Your task to perform on an android device: I want to increase the text size in the Kindle app to read it clearly.
Image 0: 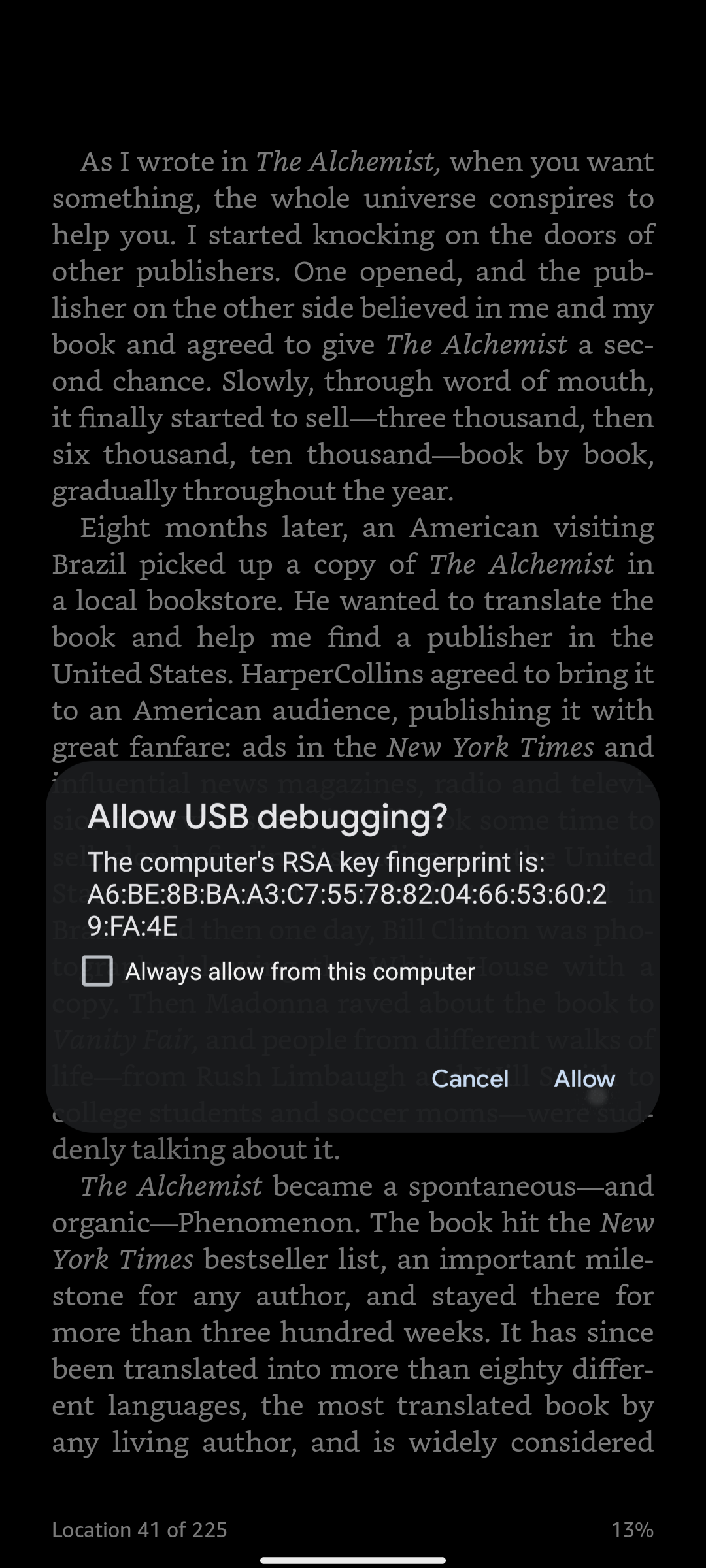
Step 0: wait
Image 1: 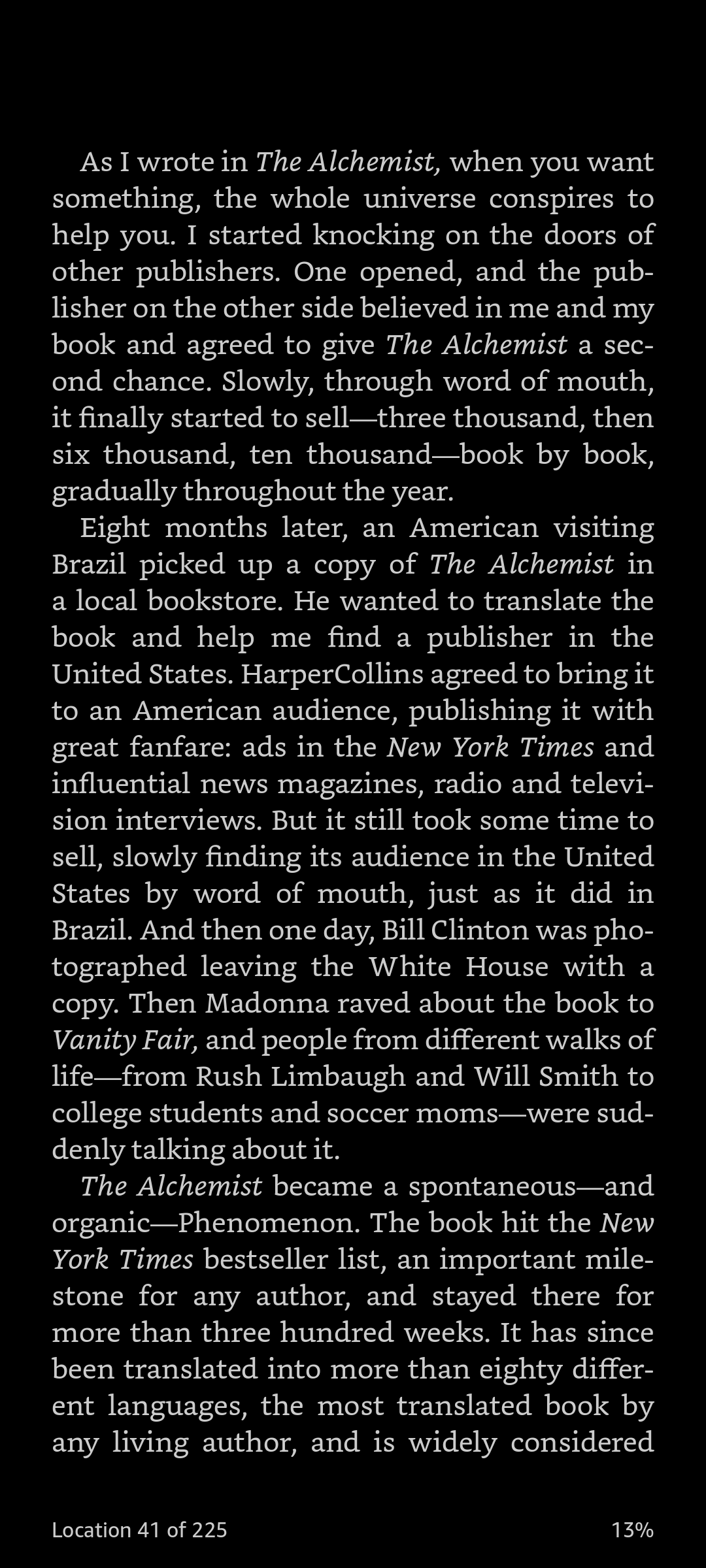
Click anywhere on the screen to view more options.
Step 1: click (353, 784)
Image 2: 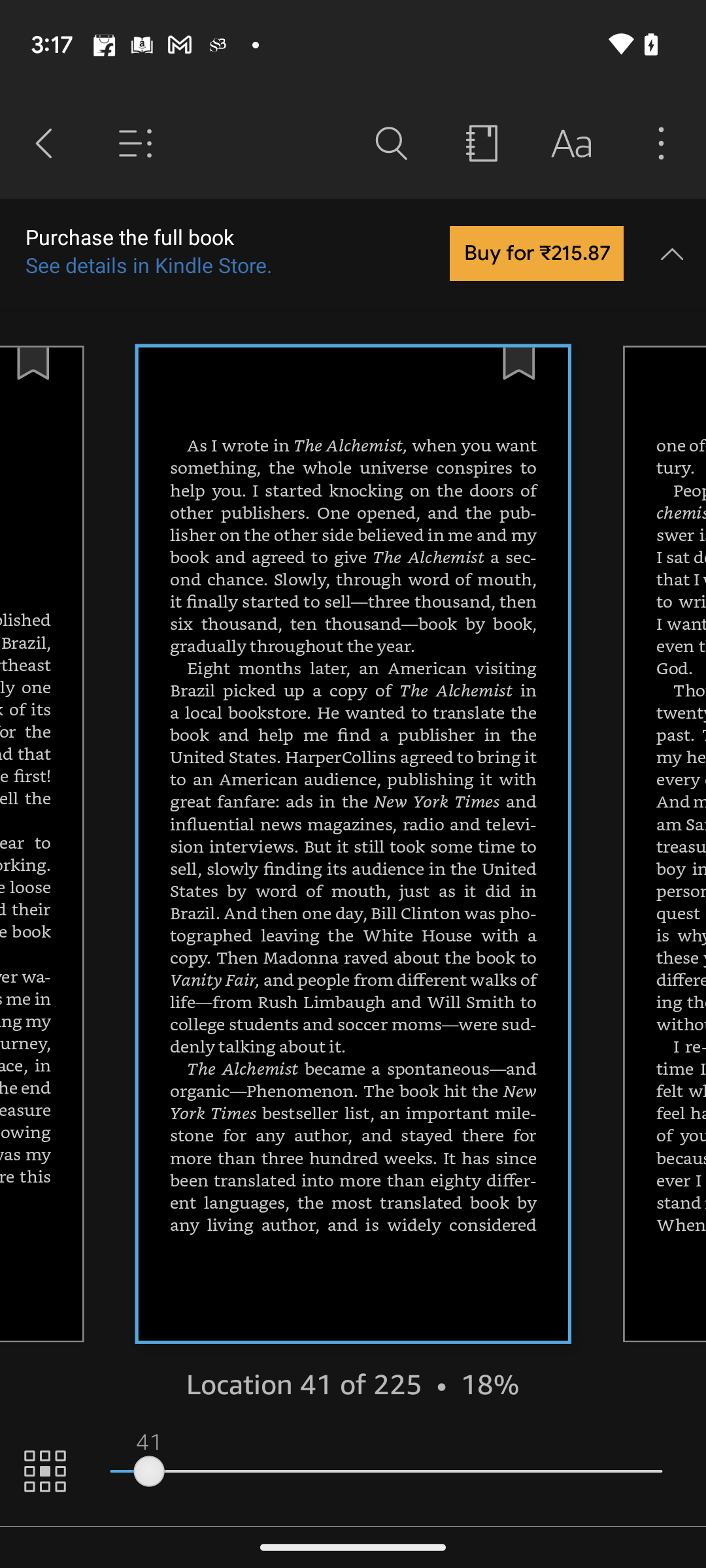
Click on the "Aa" option on the top right side of the screen.
Step 2: click (571, 144)
Image 3: 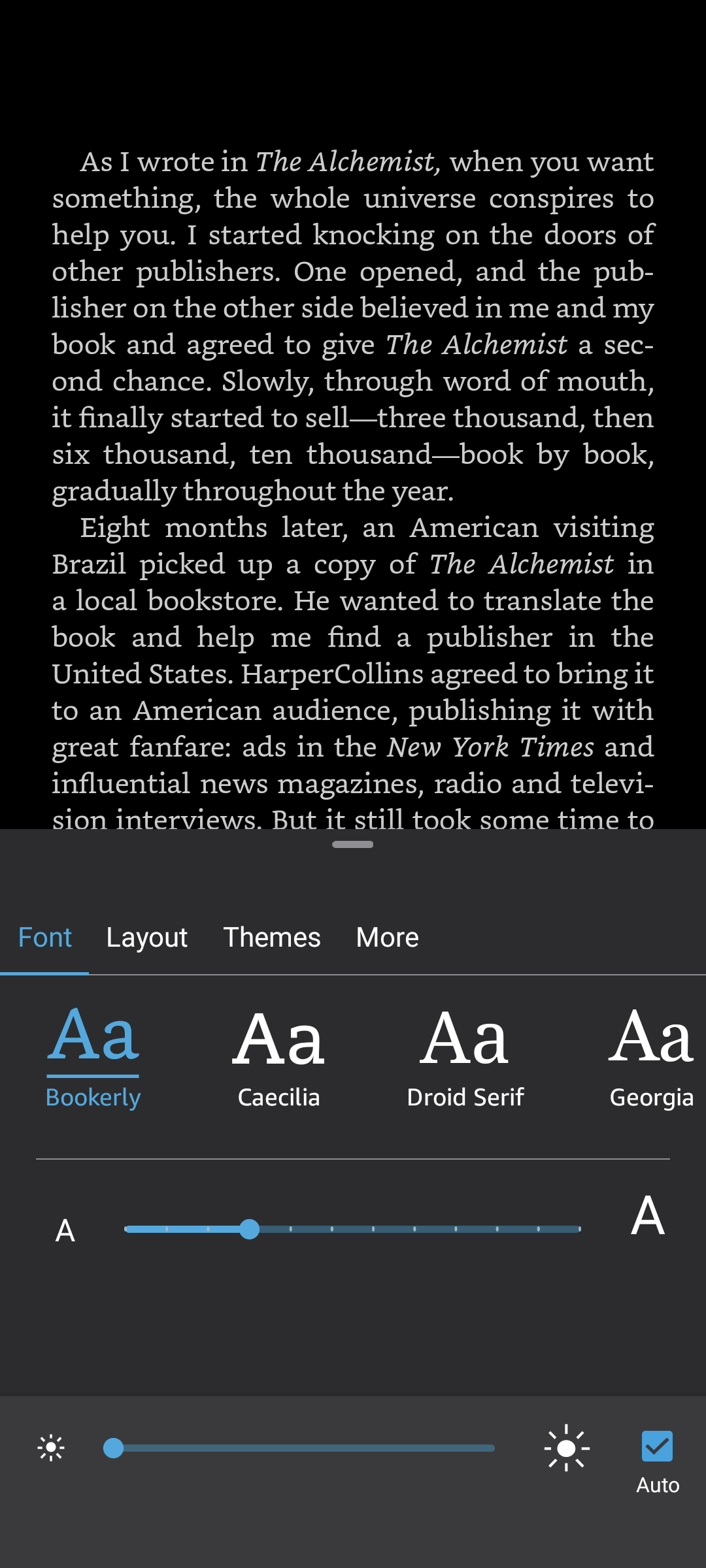
Slide the text slider to the right to increase the text size.
Step 3: click (352, 1229)